Your task to perform on an android device: I want to check my schedule to see if there are any future events that I must attend before travelling with my family this week.
Image 0: 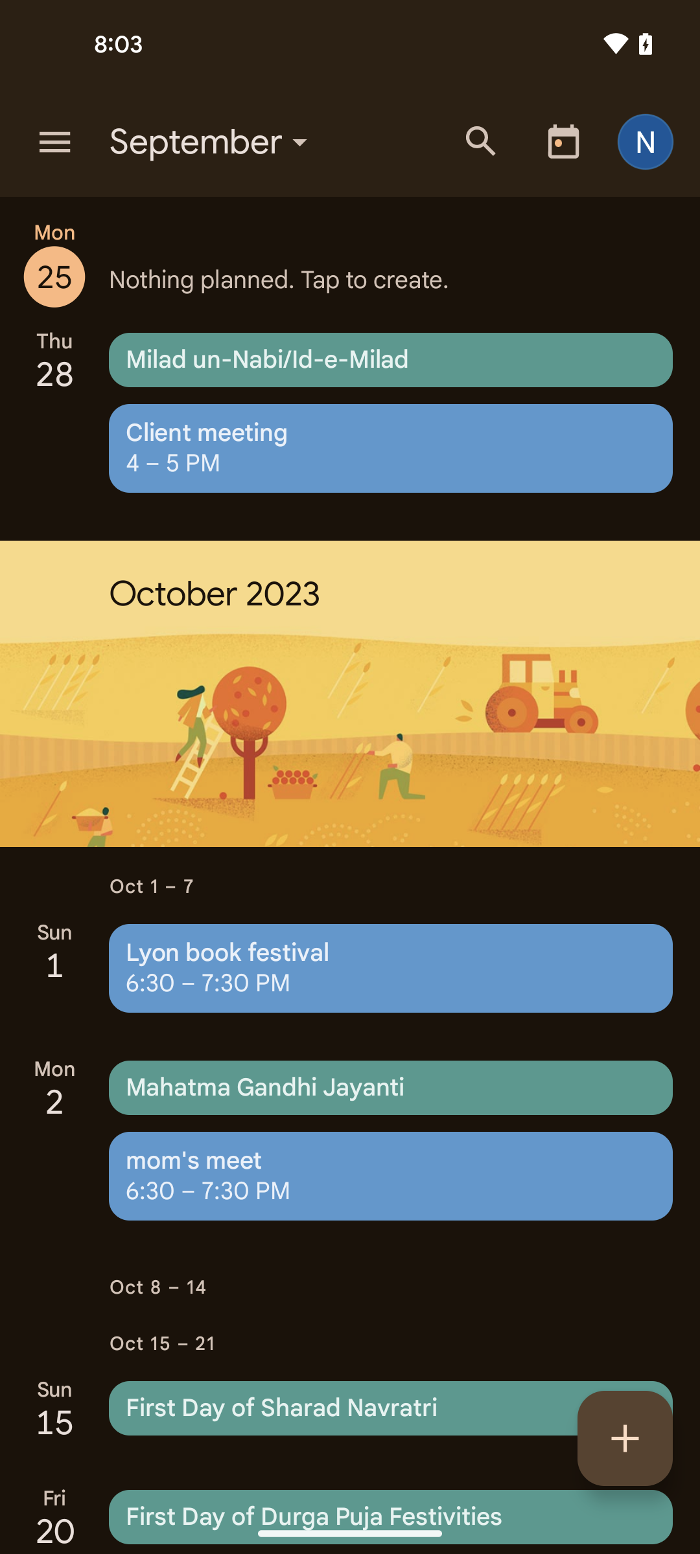
Tap on the menu icon at the top left corner of the screen
Step 0: click (54, 142)
Image 1: 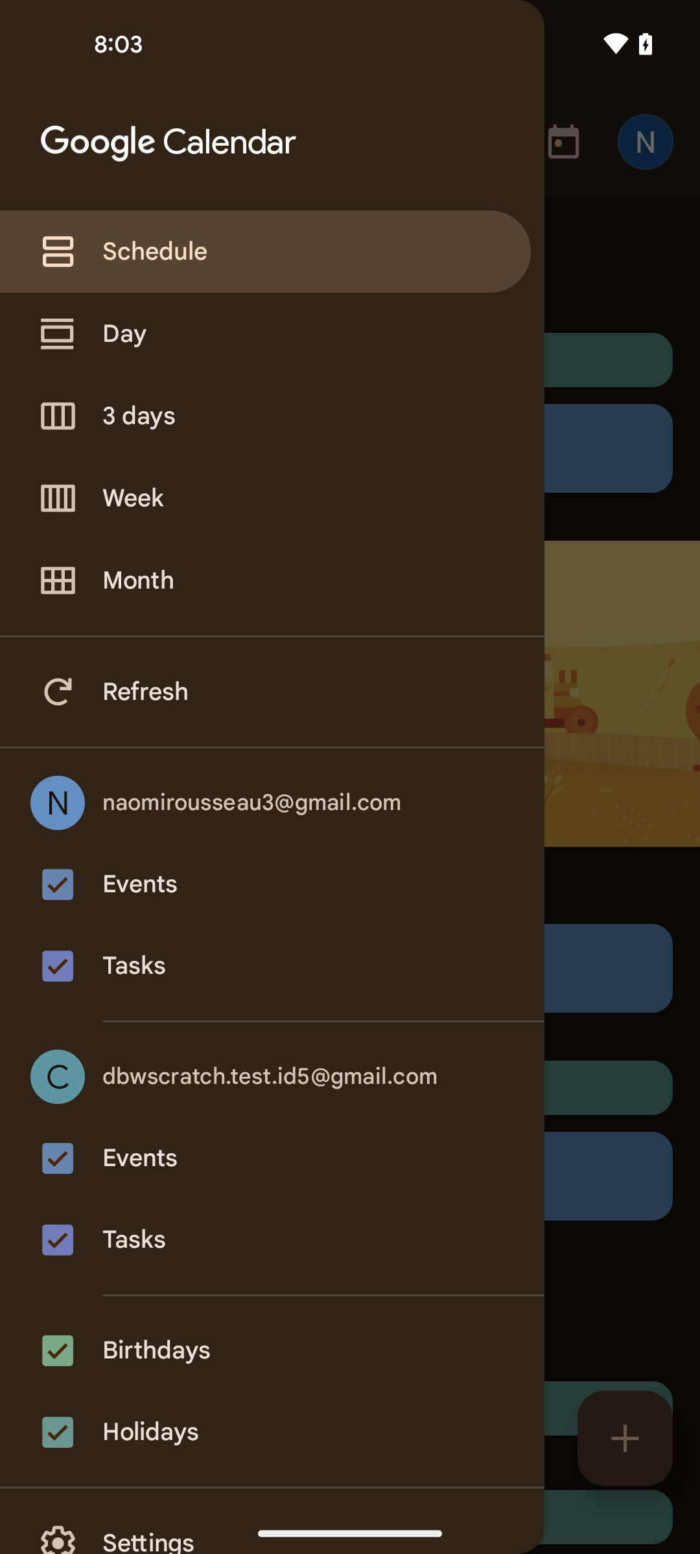
Select the month option
Step 1: click (272, 580)